Your task to perform on an android device: ( Snooze the Learning alarm for 15 minutes in critical category 
Image 0: 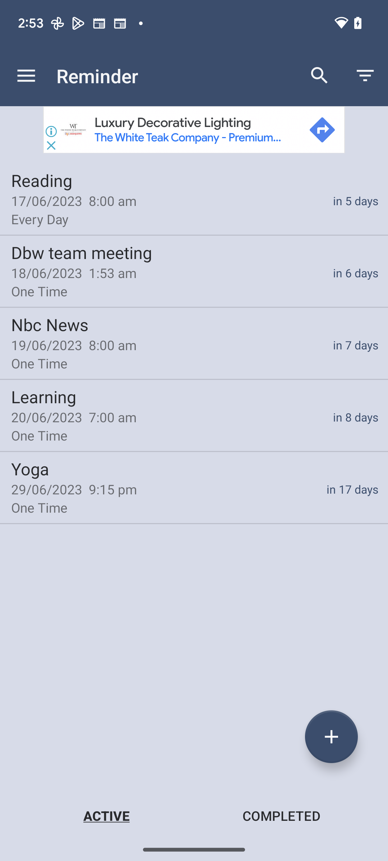
go to the learning reminder section 
Step 0: click (194, 414)
Image 1: 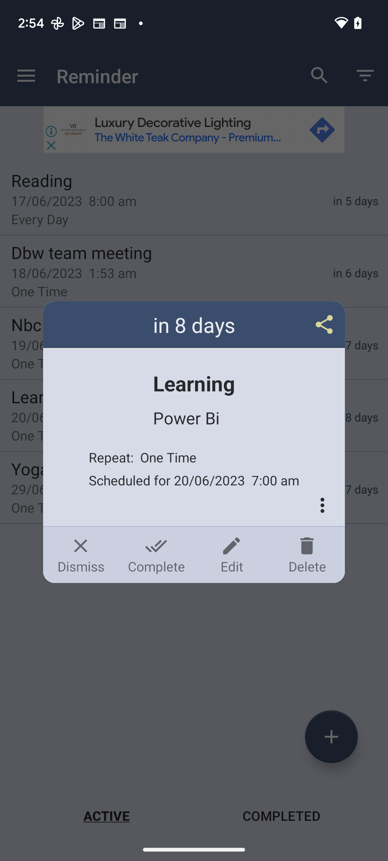
click on edit option 
Step 1: click (231, 555)
Image 2: 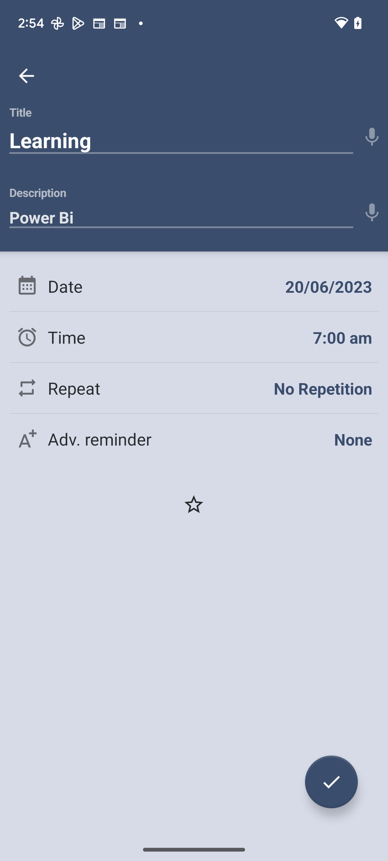
click on the star icon at the middle of the screen 
Step 2: click (194, 504)
Image 3: 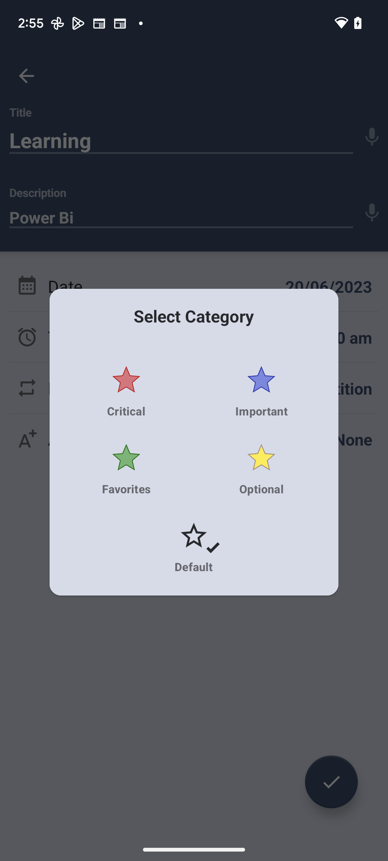
click on the critical option in the select  category
Step 3: click (126, 391)